Your task to perform on an android device: Open the myTuner Radio app and search for Mega97.9 radio stations.
Image 0: 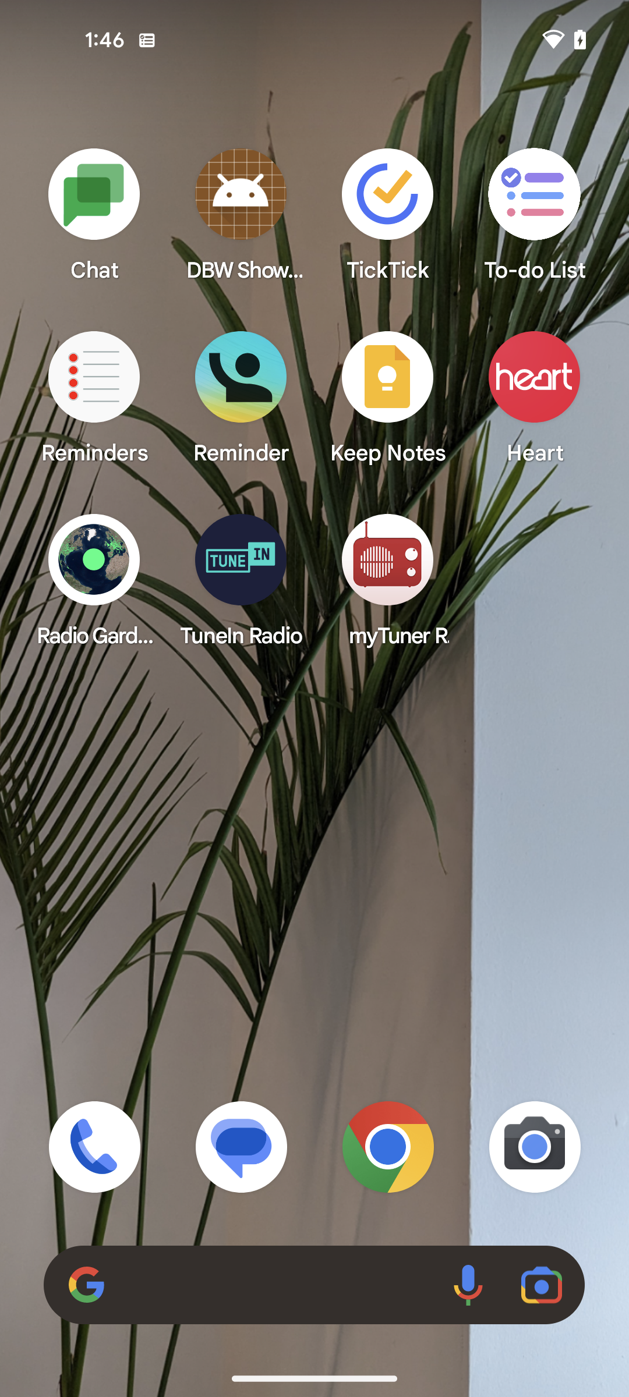
Open the myTuner Radio app
Step 0: open app "myTuner Radio, Podcasts, Music, Songs, News"
Image 1: 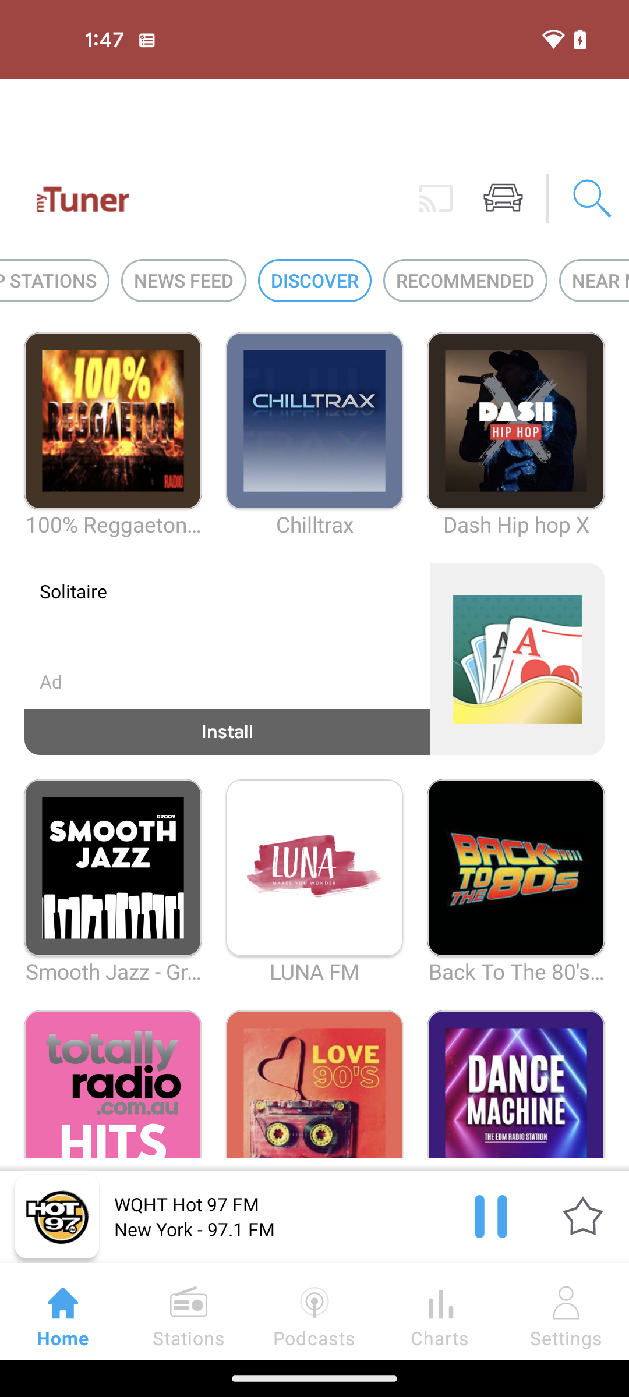
Tap on the search icon at the top right corner of the screen
Step 1: click (592, 198)
Image 2: 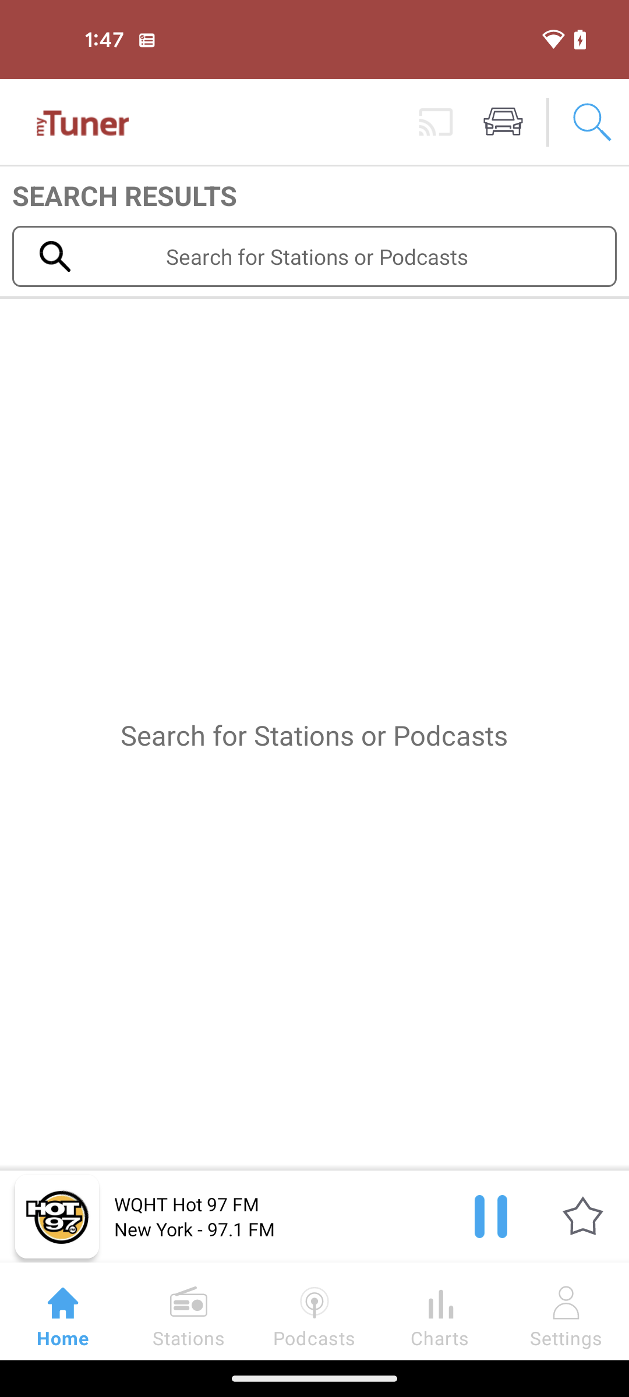
Tap on the search bar 
Step 2: click (316, 256)
Image 3: 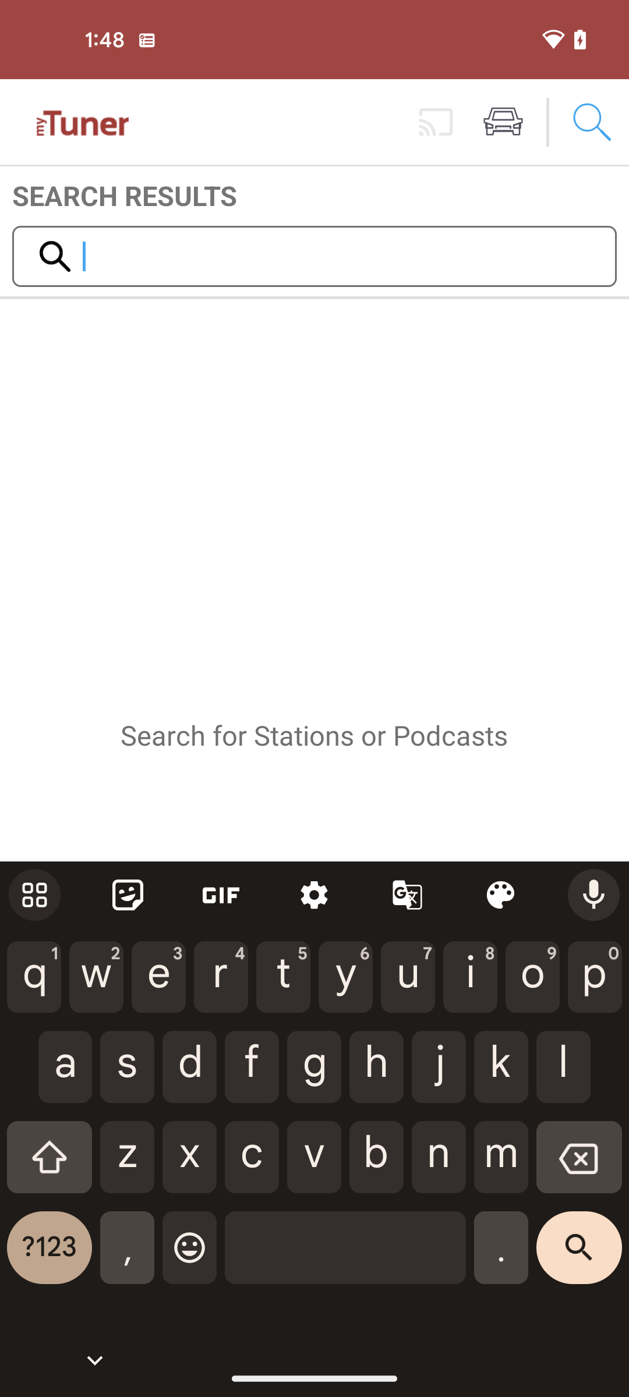
search for Mega97.9 radio stations
Step 3: type "Mega97.9"
Image 4: 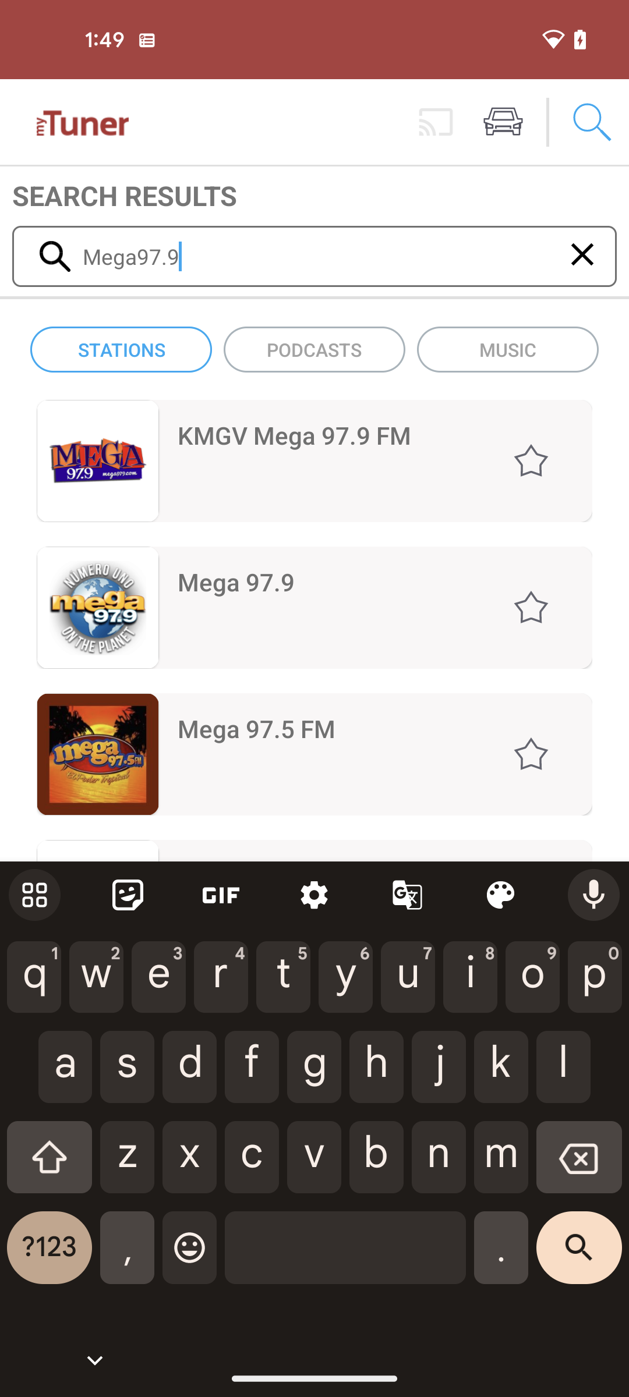
Select the Mega 97.9 radio stations
Step 4: click (326, 586)
Image 5: 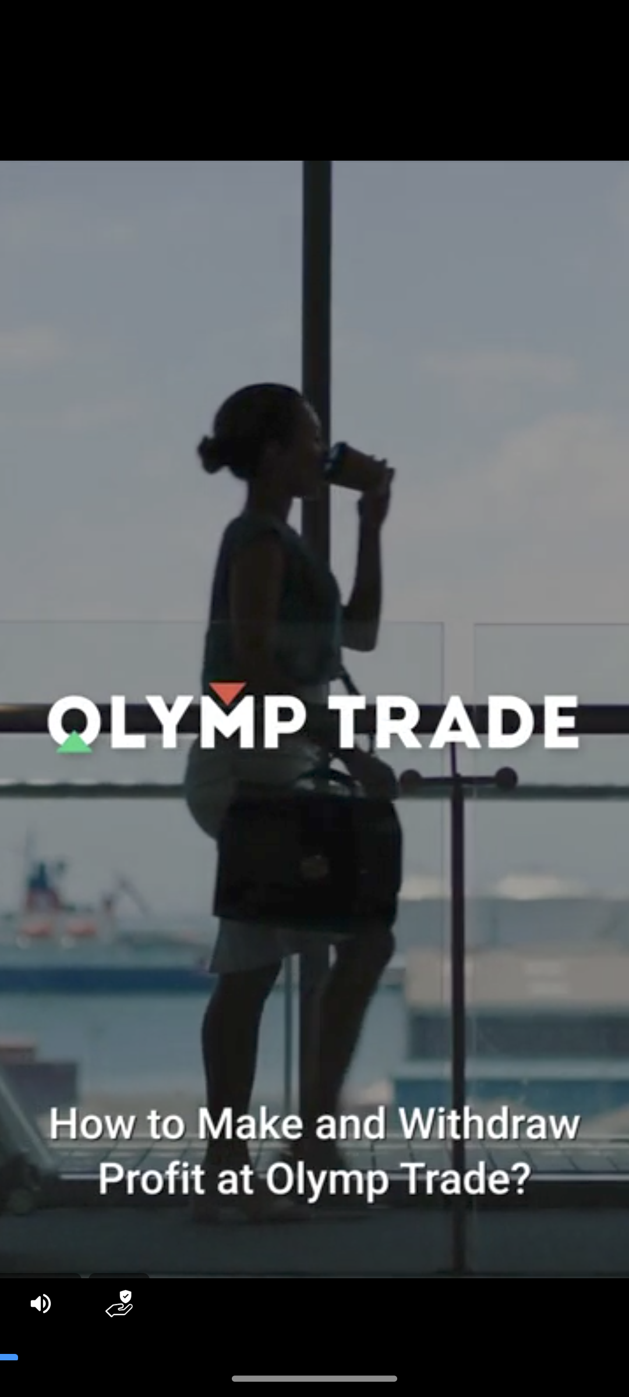
Select the Mega 97.9 radio stations
Step 5: wait